Your task to perform on an android device: My wife is also interested in this drawing, and she asked me to share it with her, so share this drawing from the Sketchbook app with her at clarawagner98b@gmail.com on the Gmail app.
Image 0: 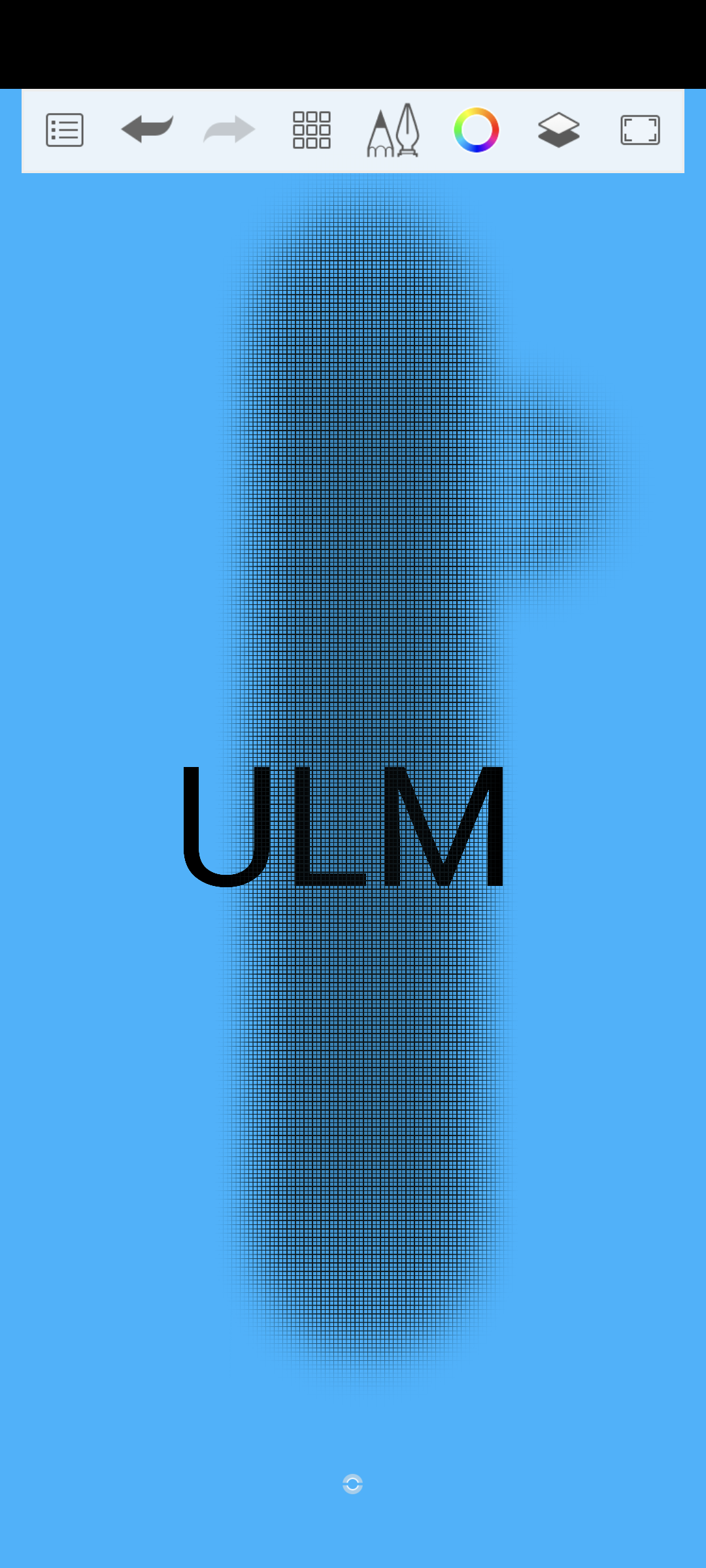
Click on the menu icon at the top left corner of the screen to view the share option.
Step 0: click (65, 130)
Image 1: 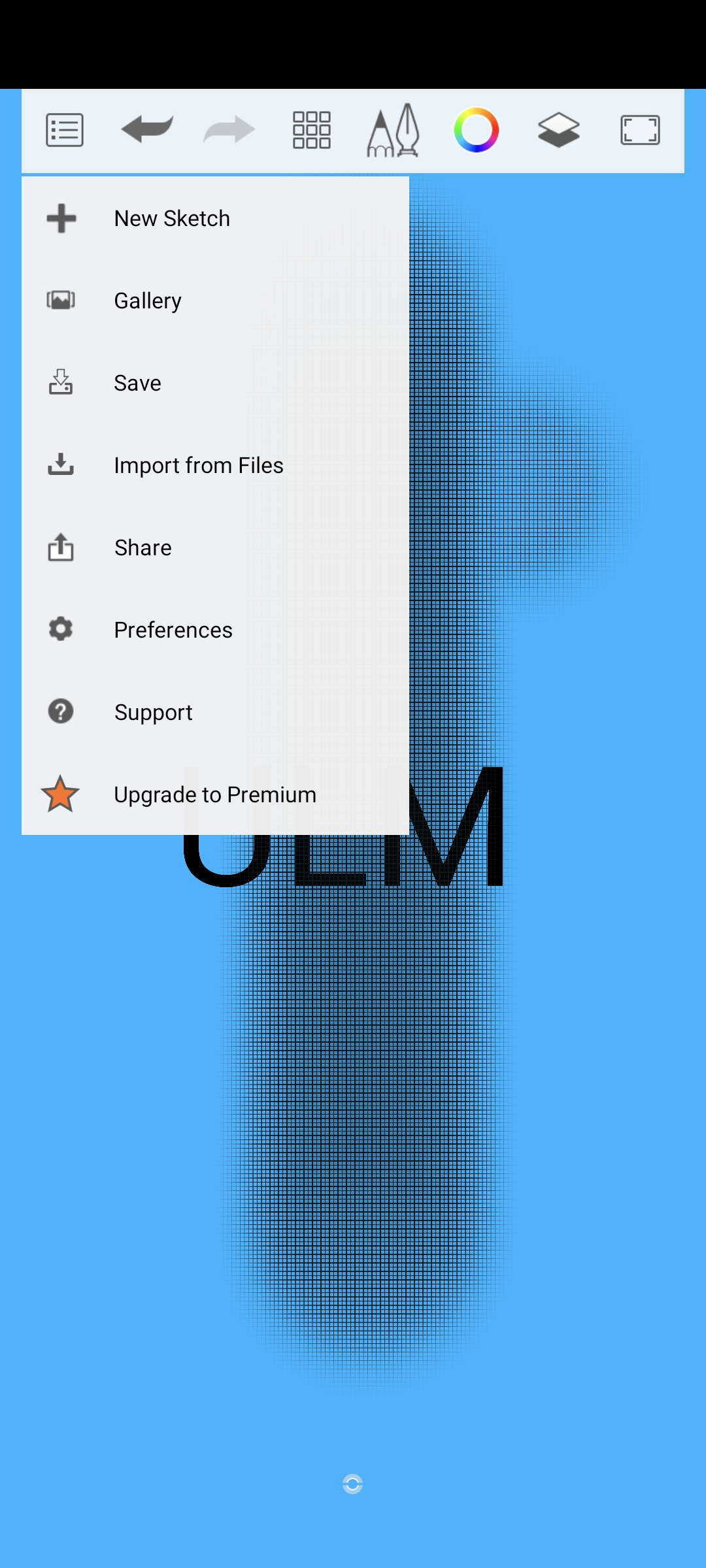
Click on the share option to share this drawing.
Step 1: click (214, 546)
Image 2: 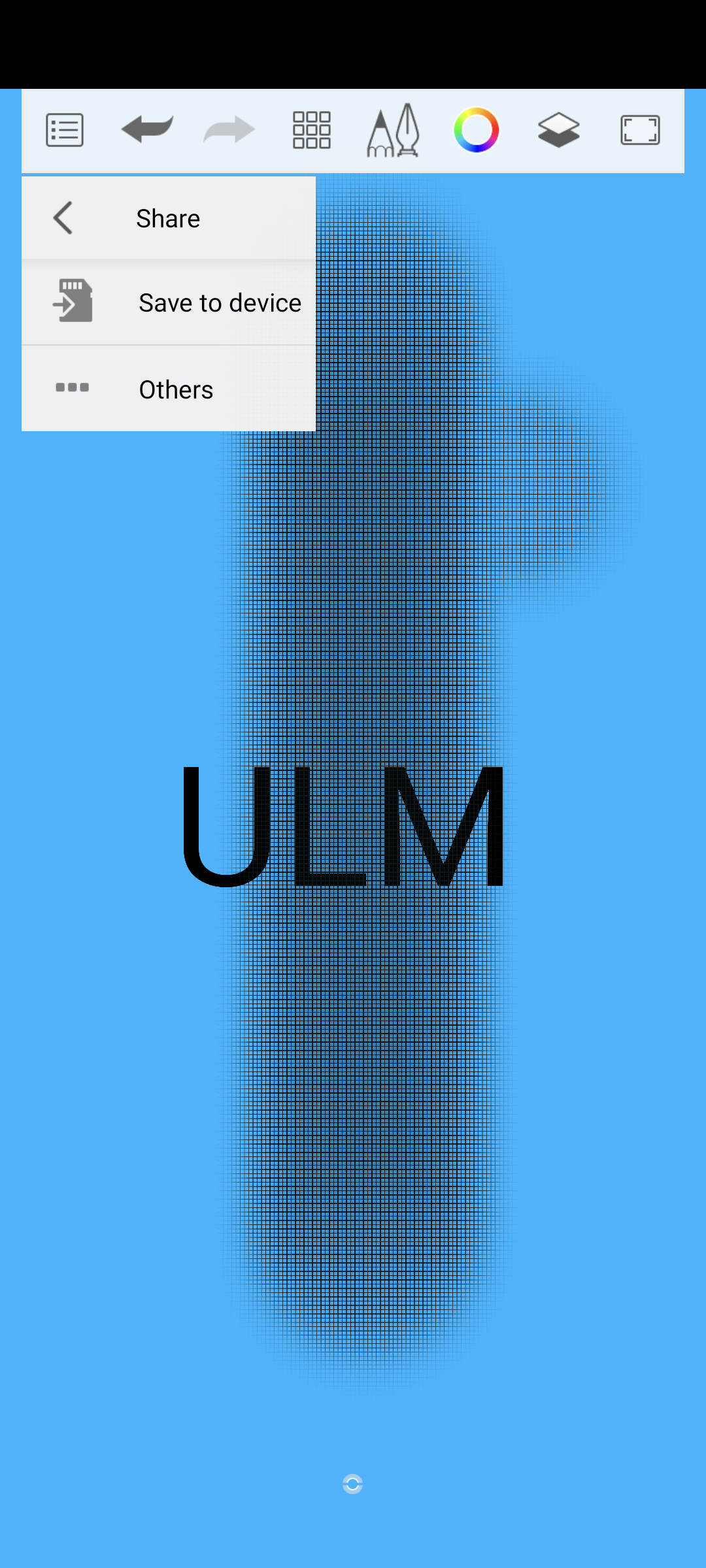
Click on the Others option to select this option.
Step 2: click (176, 388)
Image 3: 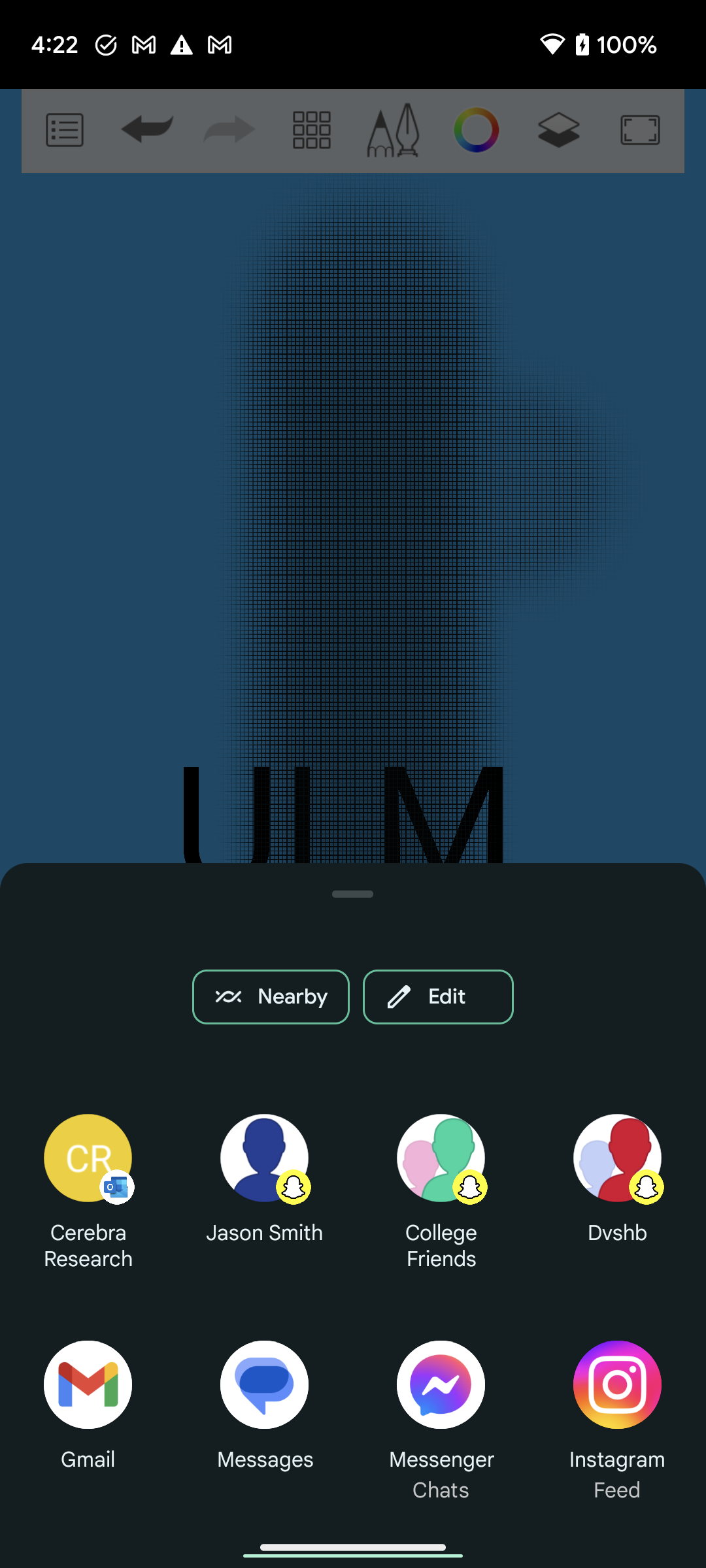
Click on the Gmail app icon to select the Gmail app
Step 3: click (87, 1384)
Image 4: 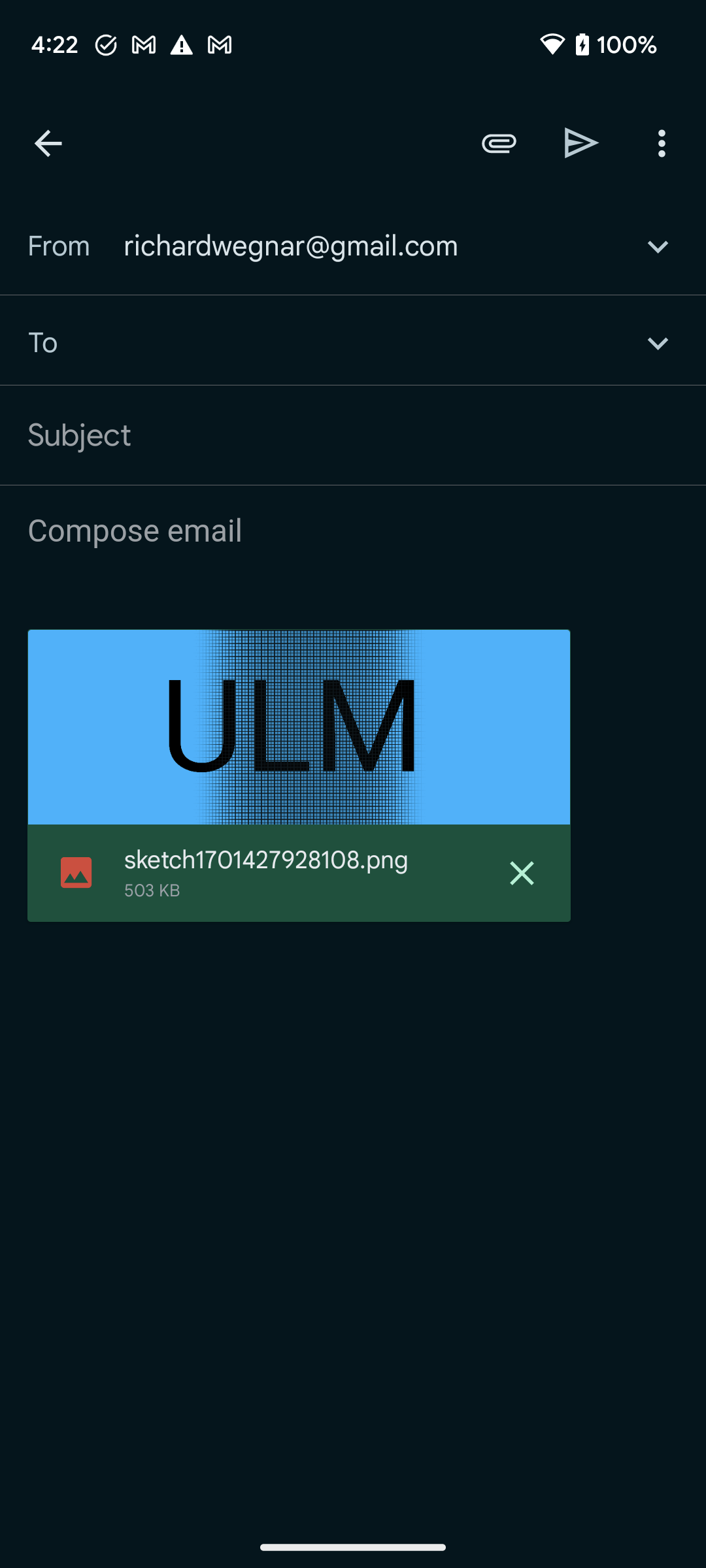
Type clarawagner98b@gmail.com in the recipient section
Step 4: type "clarawagner98b@gmail.com"
Image 5: 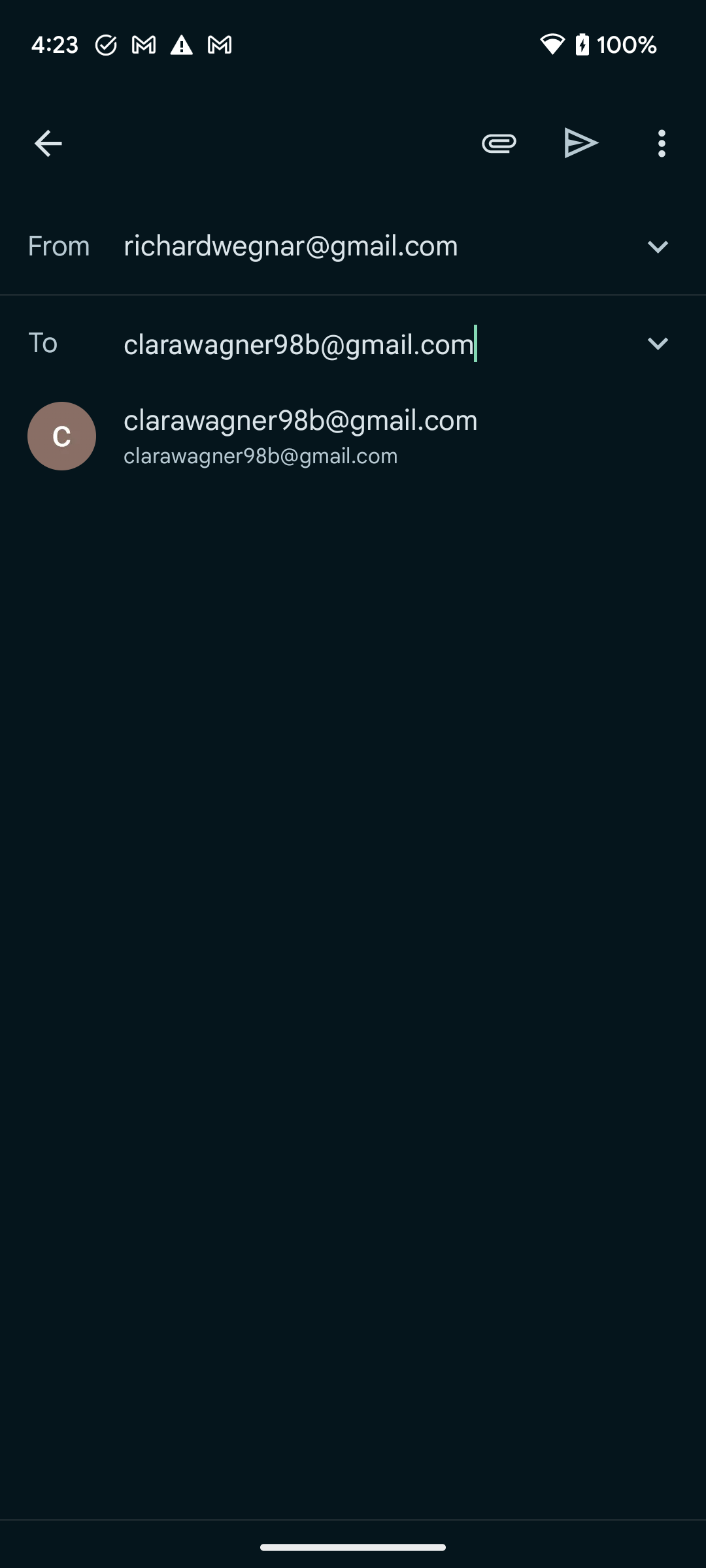
Click on the suggested account to select the recipient account
Step 5: click (301, 420)
Image 6: 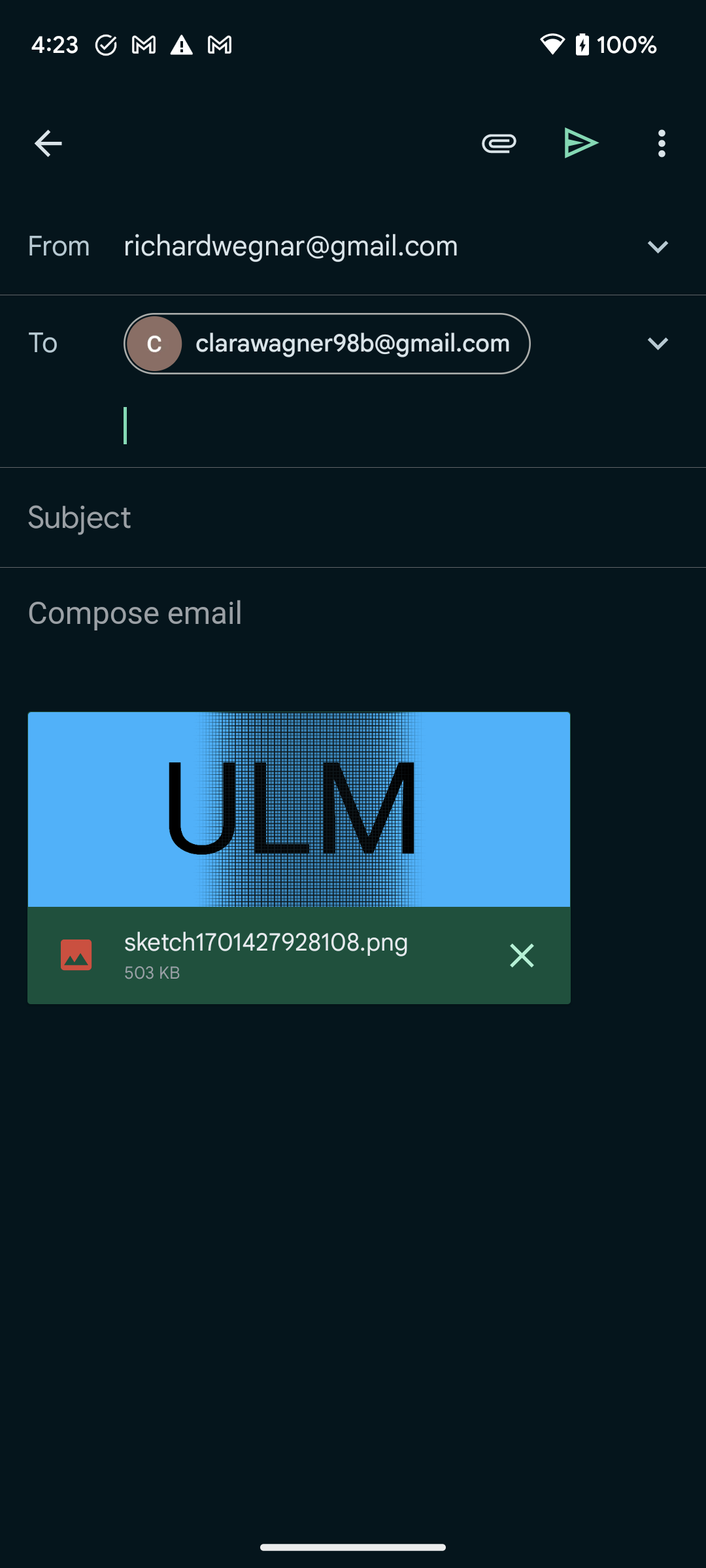
Click on the send icon at the top right corner of the screen to send this drawing to my wife
Step 6: click (582, 142)